Your task to perform on an android device: Share the first photo of the gallery on the gmail account of Natalie.larson1998@gmail.com.
Image 0: 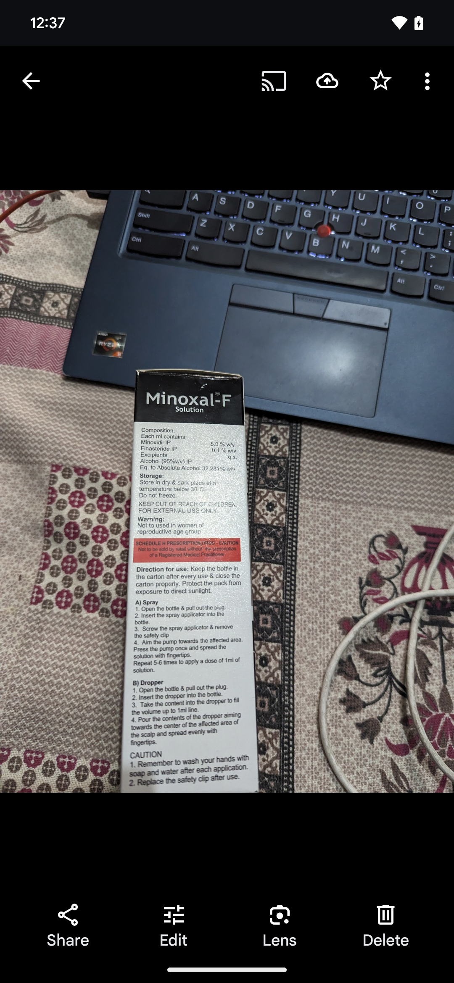
Click on the share button at the bottom left corner.
Step 0: click (68, 925)
Image 1: 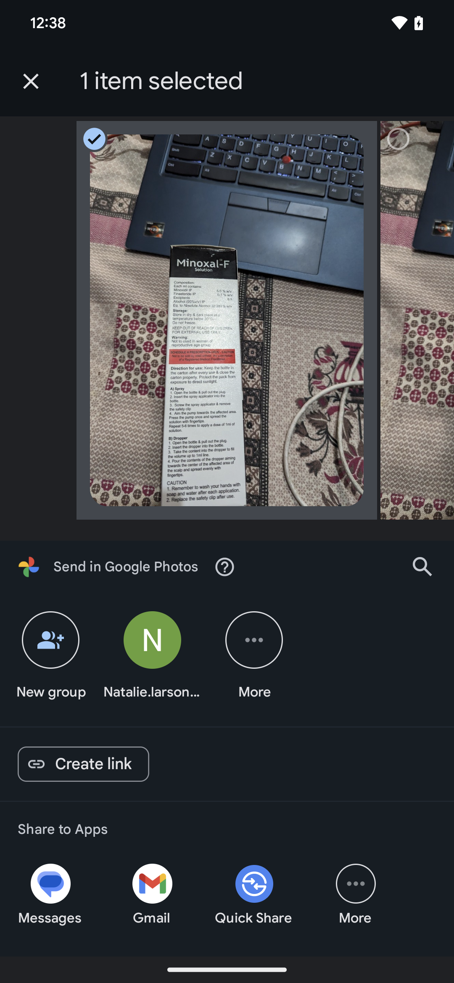
Click on the Natalie Larson gmail account icon.
Step 1: click (142, 650)
Image 2: 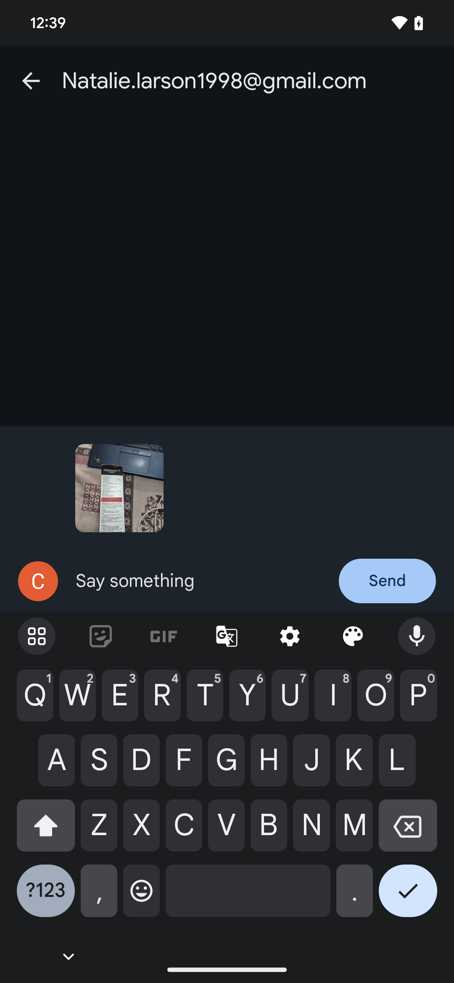
Click on the send button.
Step 2: click (387, 581)
Image 3: 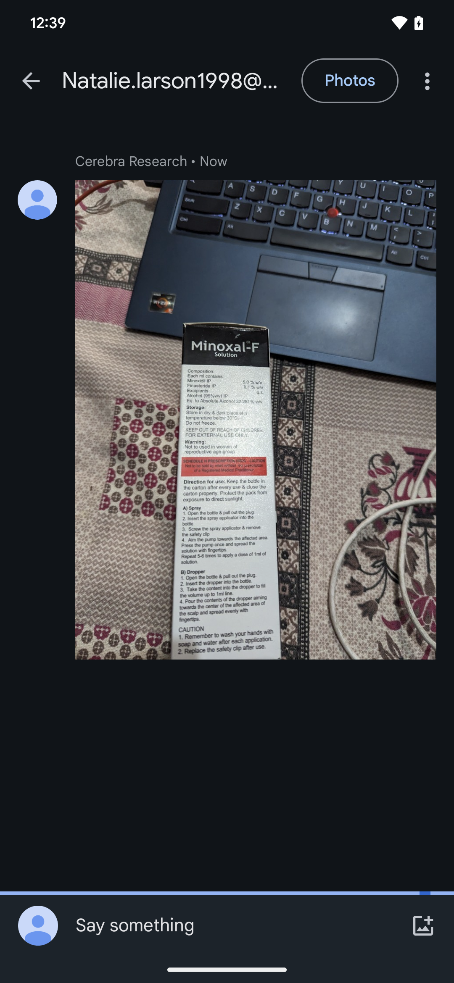
Click on the send button.
Step 3: wait